Your task to perform on an android device: I want to remove the book Pride and Prejudice from my shopping cart.
Image 0: 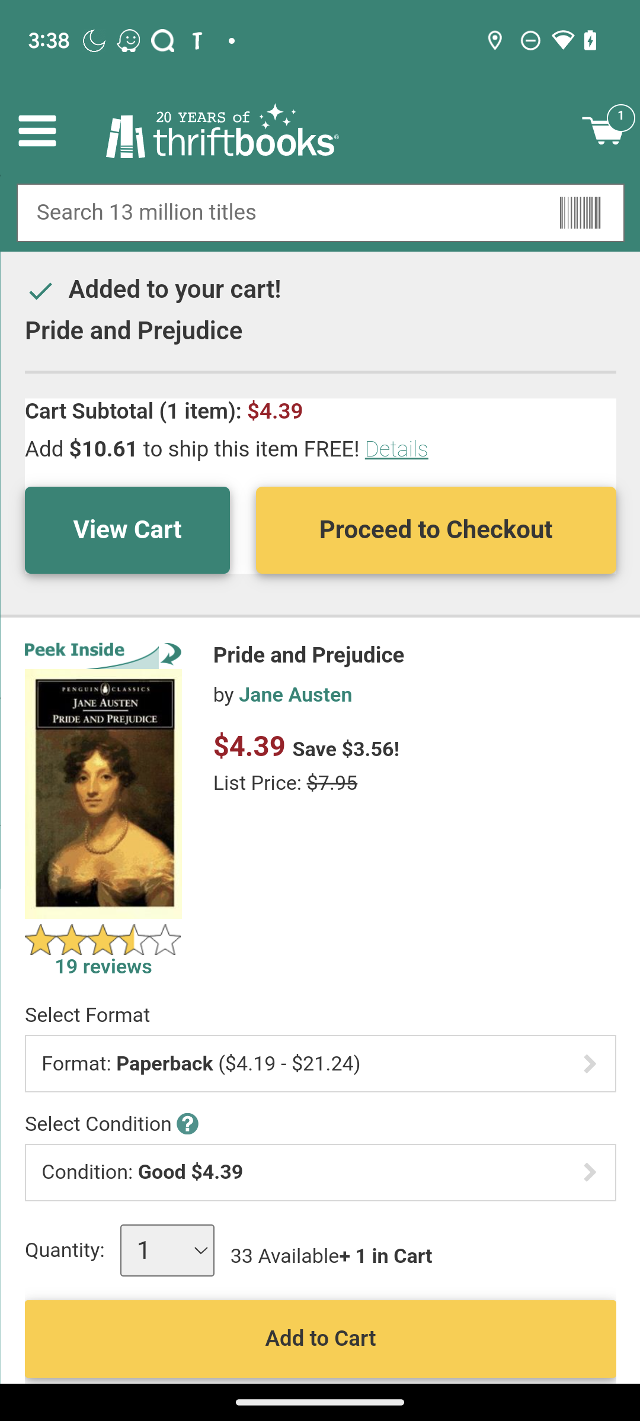
Click on the View Cart option.
Step 0: click (126, 529)
Image 1: 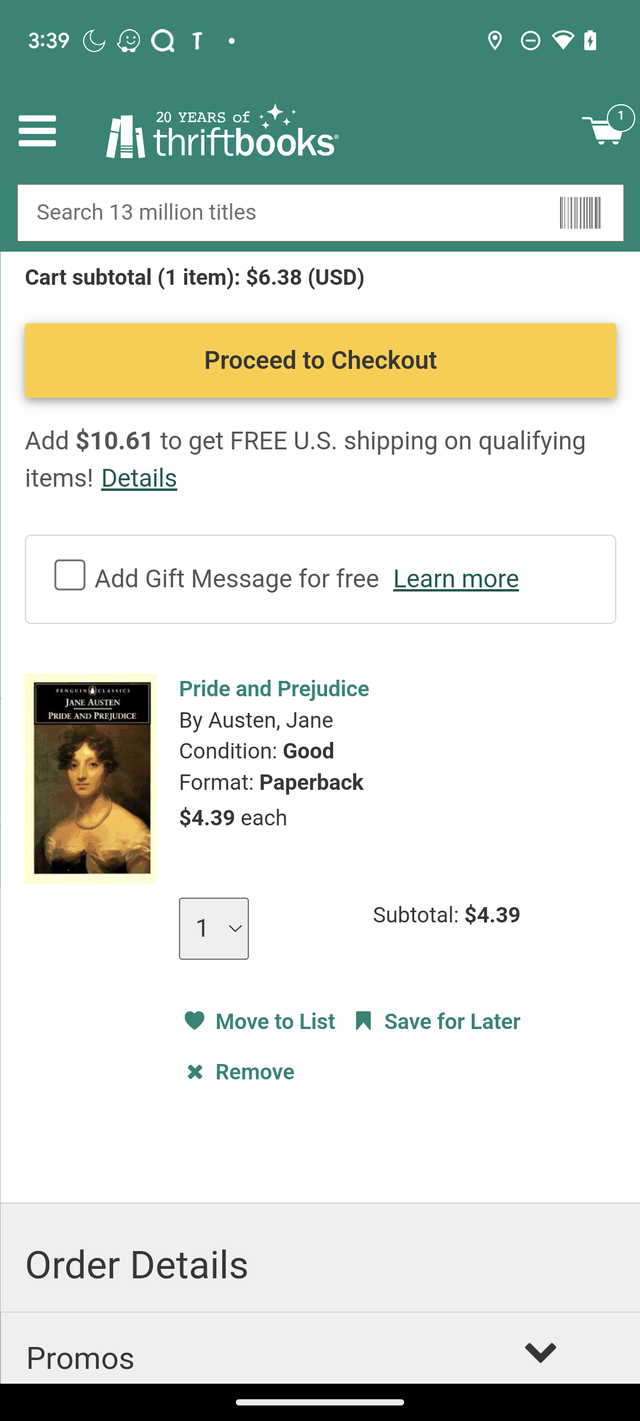
Click on the Remove button.
Step 1: click (251, 1071)